Your task to perform on an android device: Go to the Taskito app and create a task to leave work at 5 p.m.
Image 0: 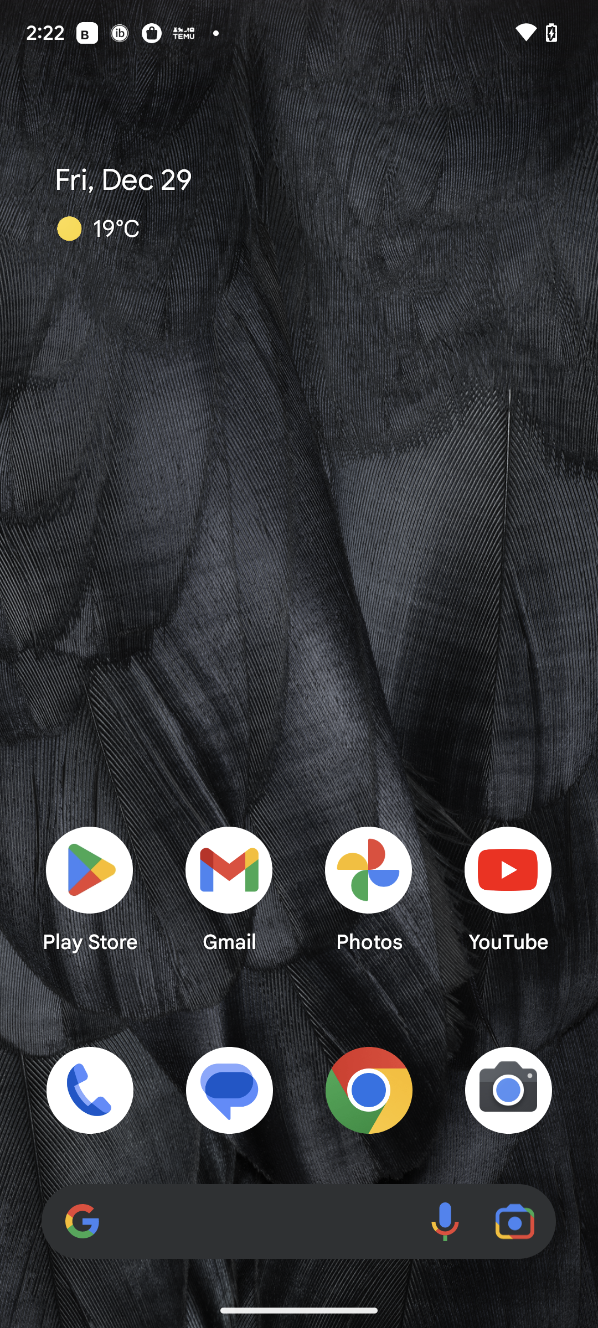
Open the Taskito app.
Step 0: open app "Taskito"
Image 1: 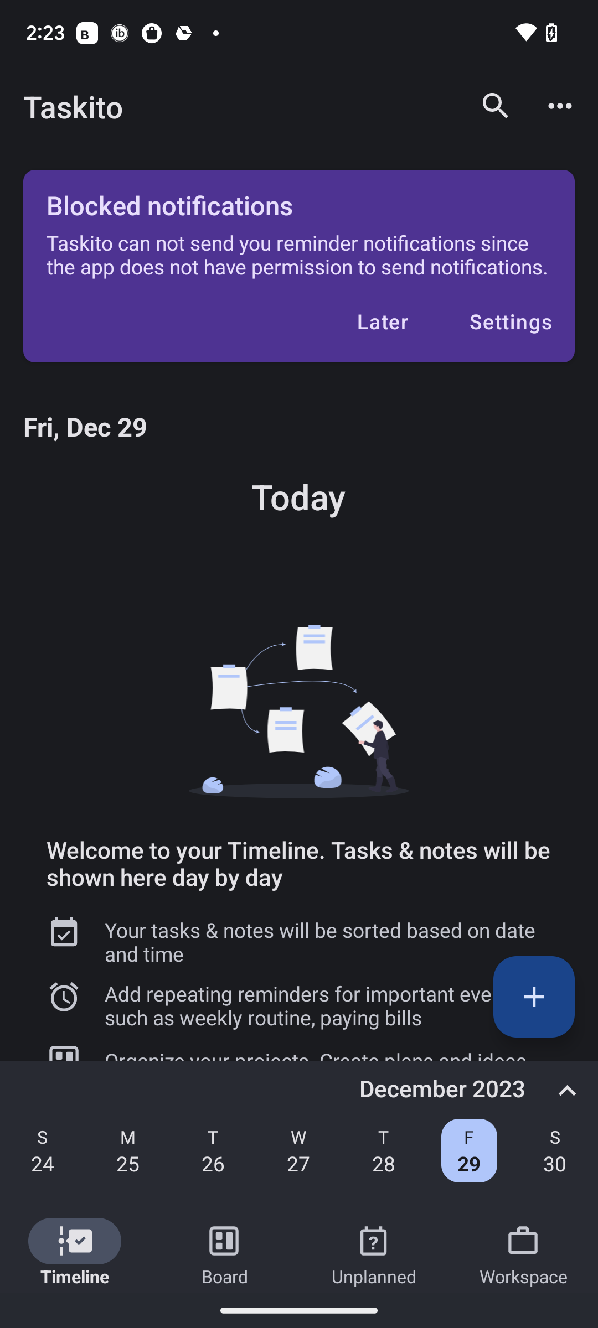
Click on the plus icon at the bottom right of the screen.
Step 1: click (328, 1005)
Image 2: 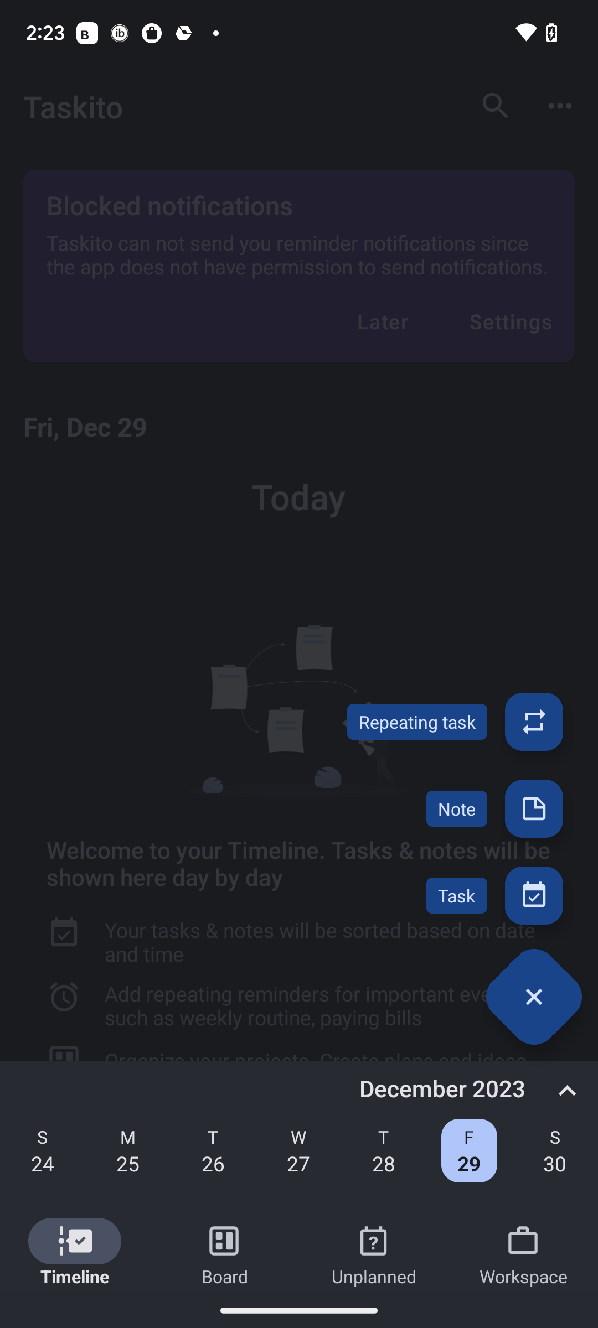
Click on the plus icon at the bottom right of the screen.
Step 2: click (298, 863)
Image 3: 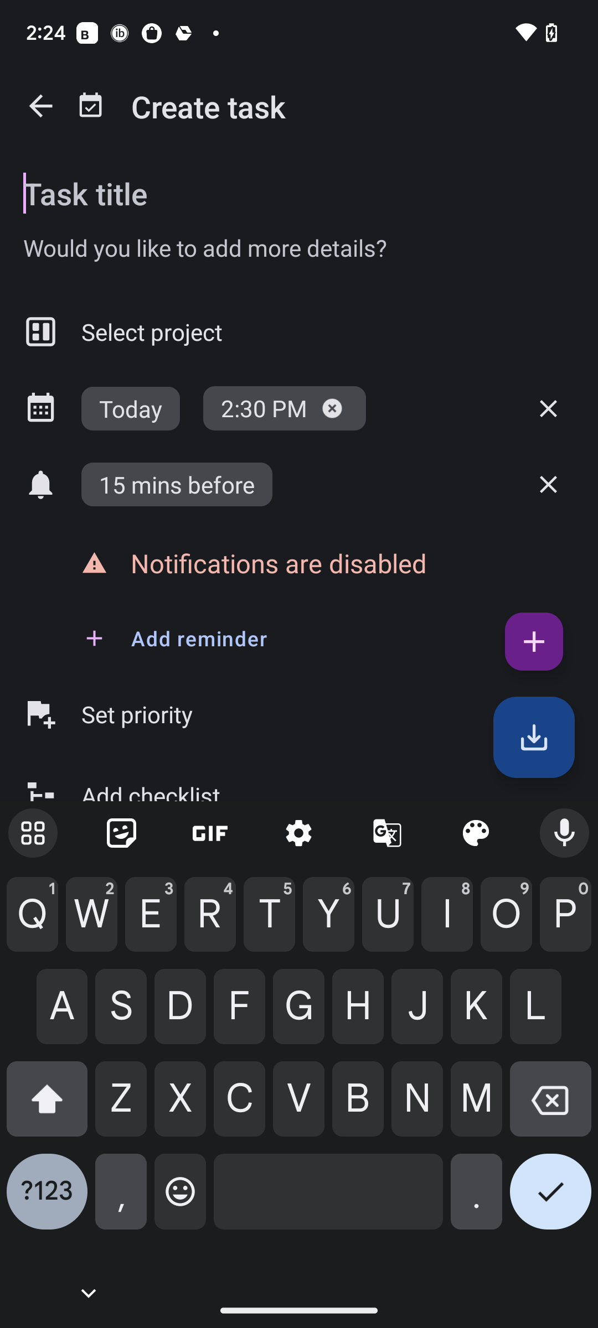
Type leave work in the task title at the top of the screen.
Step 3: type "leave work"
Image 4: 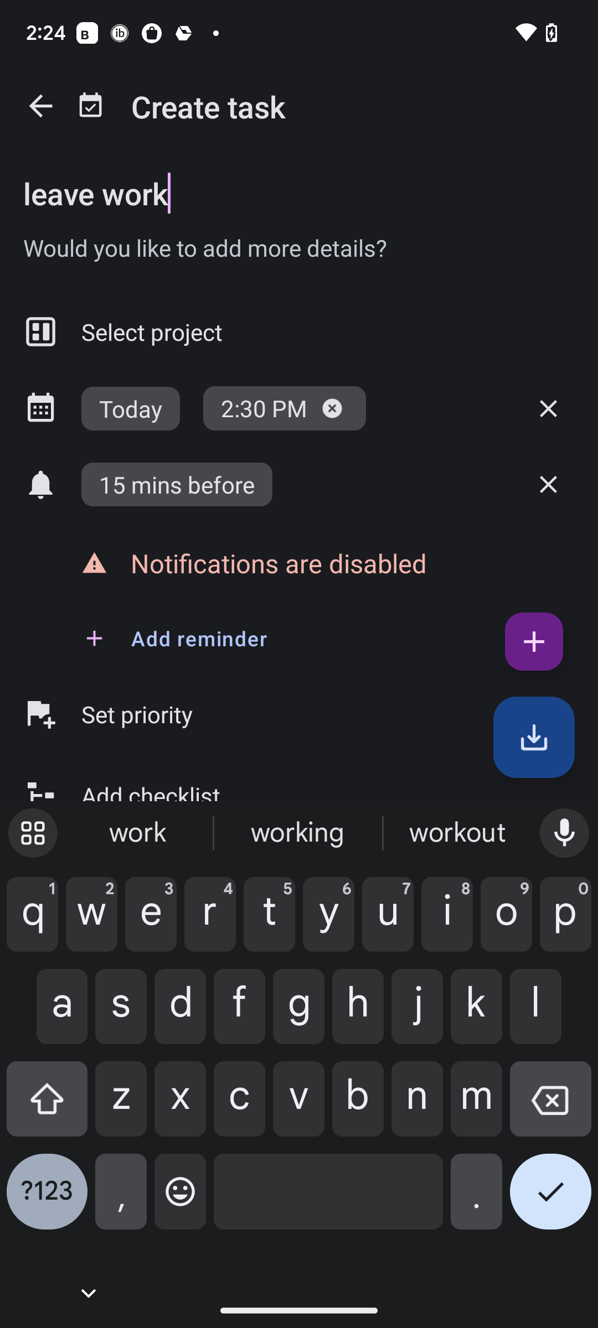
Click on 2:30 PM in the middle of the screen.
Step 4: click (264, 408)
Image 5: 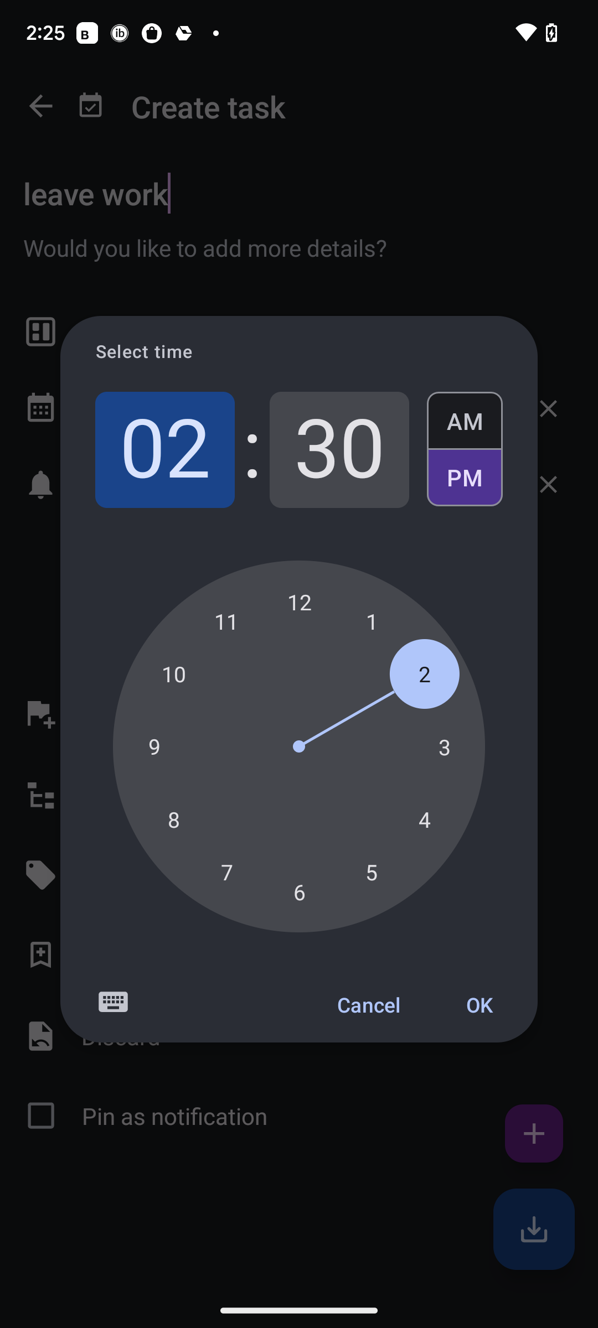
Click on 5 and then tap on 00.
Step 5: click (372, 871)
Image 6: 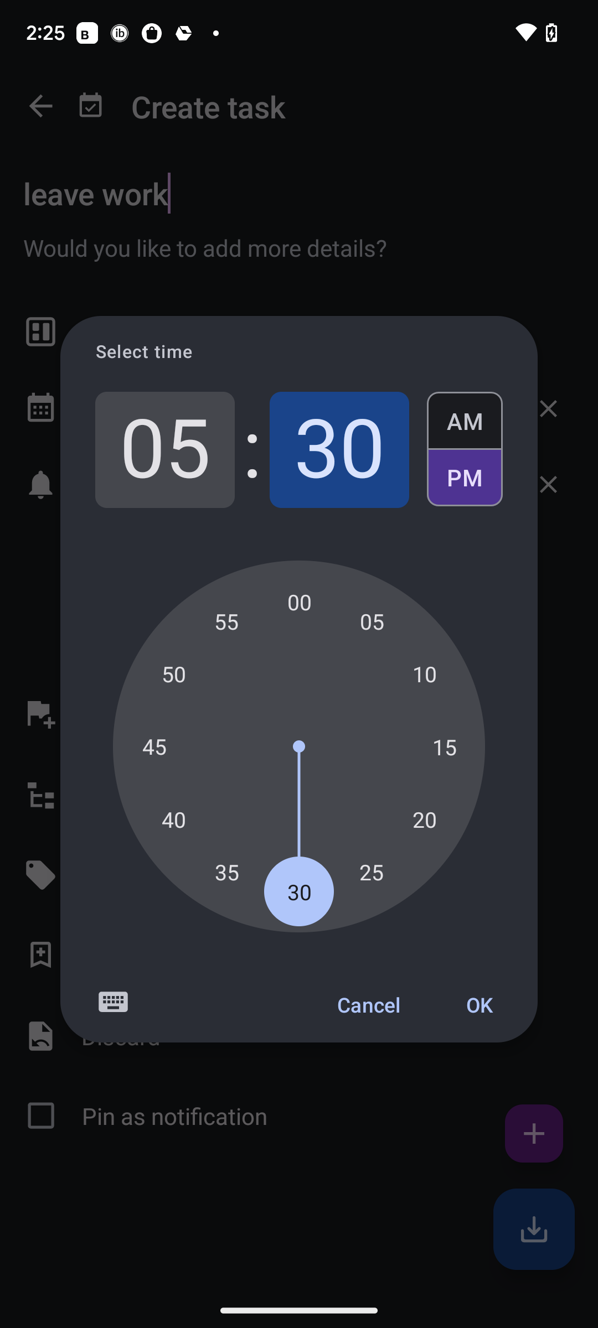
Click on 5 and then tap on 00.
Step 6: click (299, 601)
Image 7: 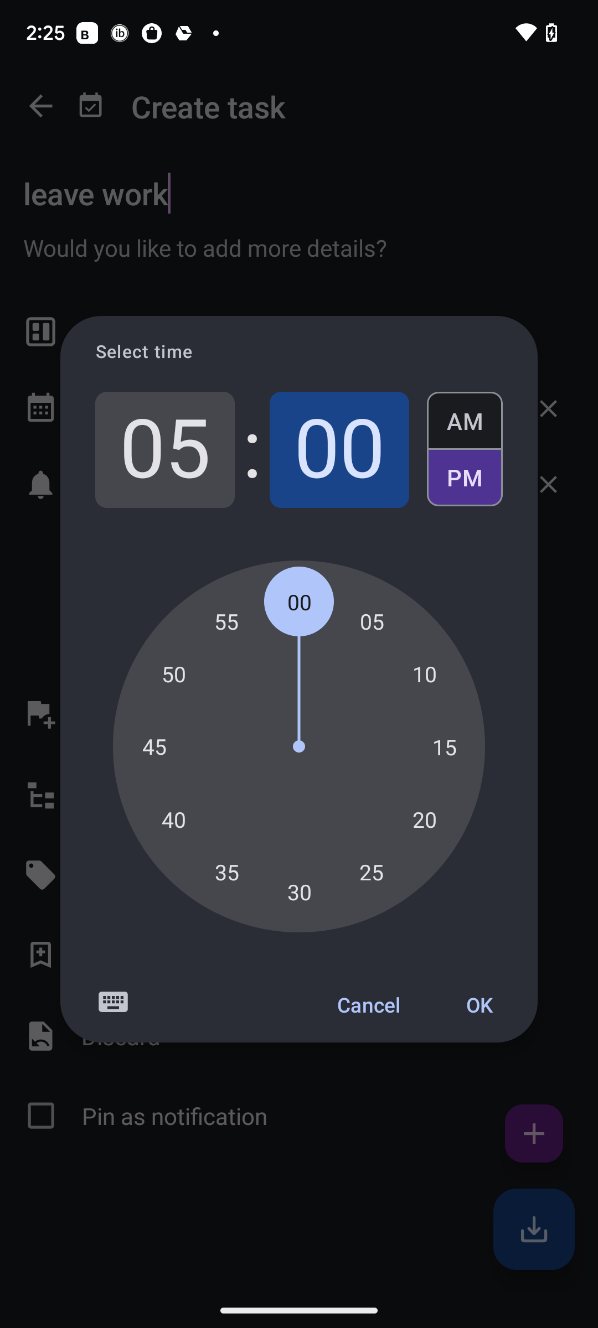
Click on Ok in the middle right of the screen.
Step 7: click (479, 1004)
Image 8: 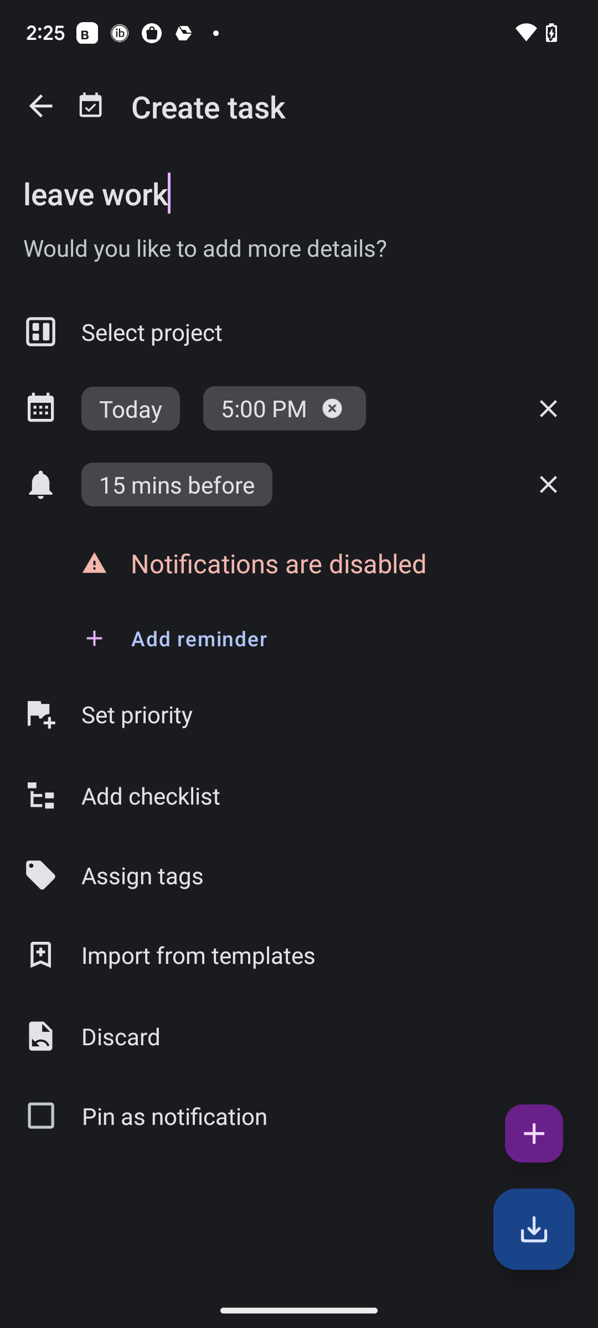
Click on Ok in the middle right of the screen.
Step 8: click (560, 482)
Image 9: 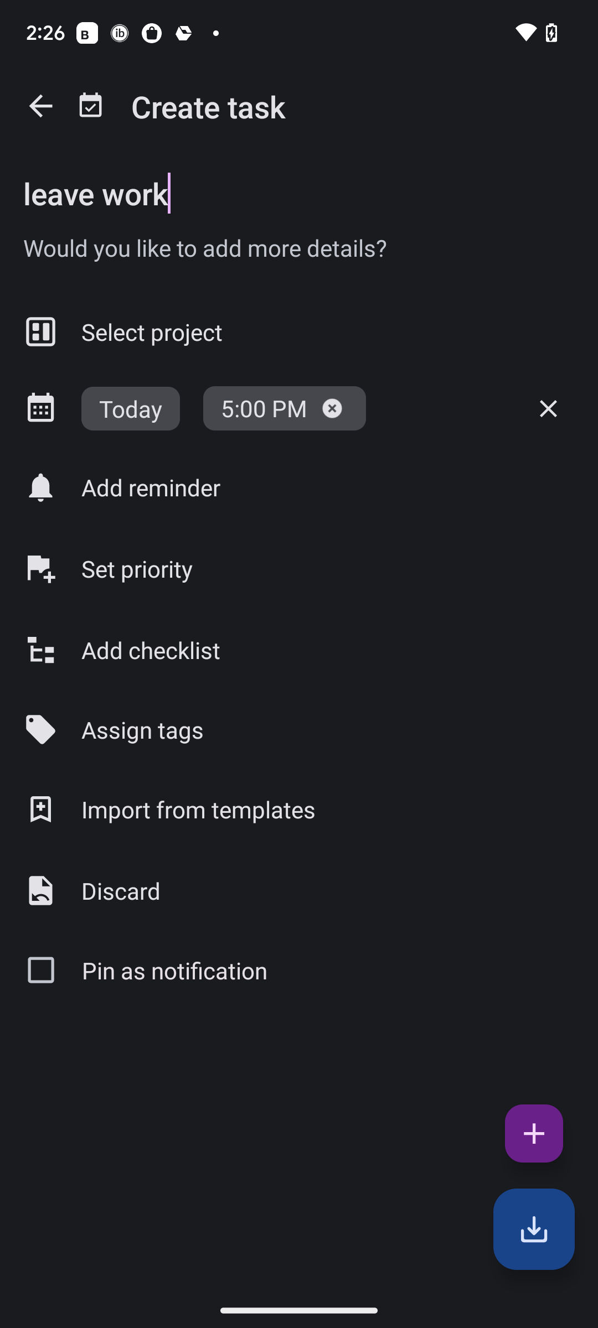
Click on the plus icon at the bottom right of the screen.
Step 9: click (545, 1138)